Your task to perform on an android device: Add the Stanley 32PC BIT Driver Set to your wishlist using the Ubuy app.
Image 0: 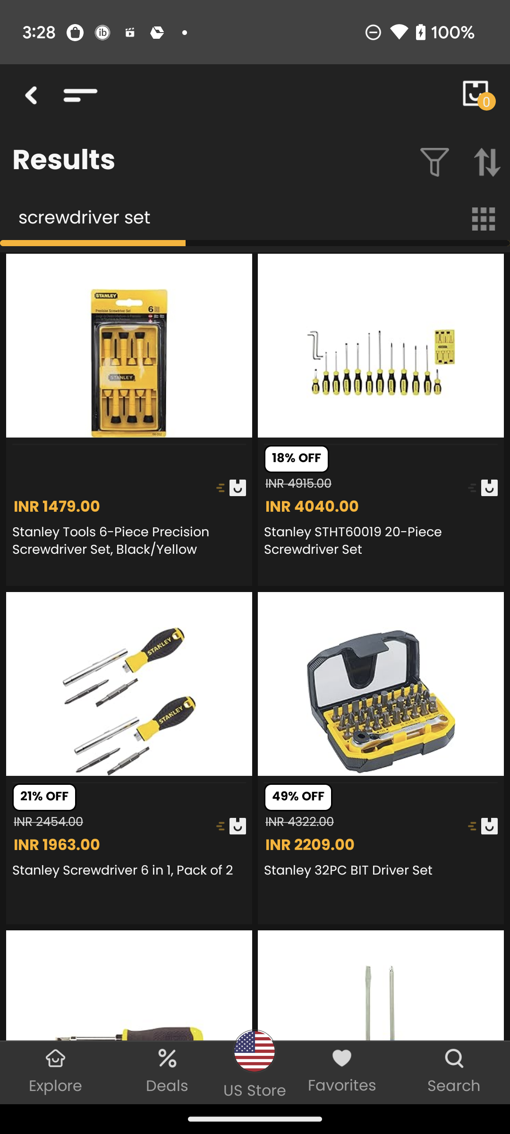
Click on Stanley 32PC BIT Driver Set
Step 0: click (411, 721)
Image 1: 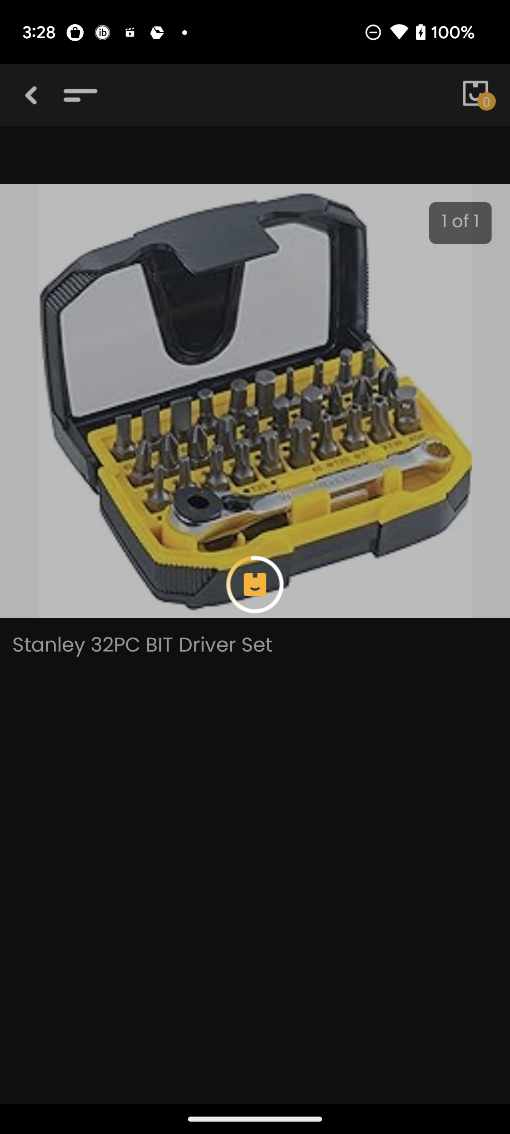
Click on Stanley 32PC BIT Driver Set
Step 1: wait
Image 2: 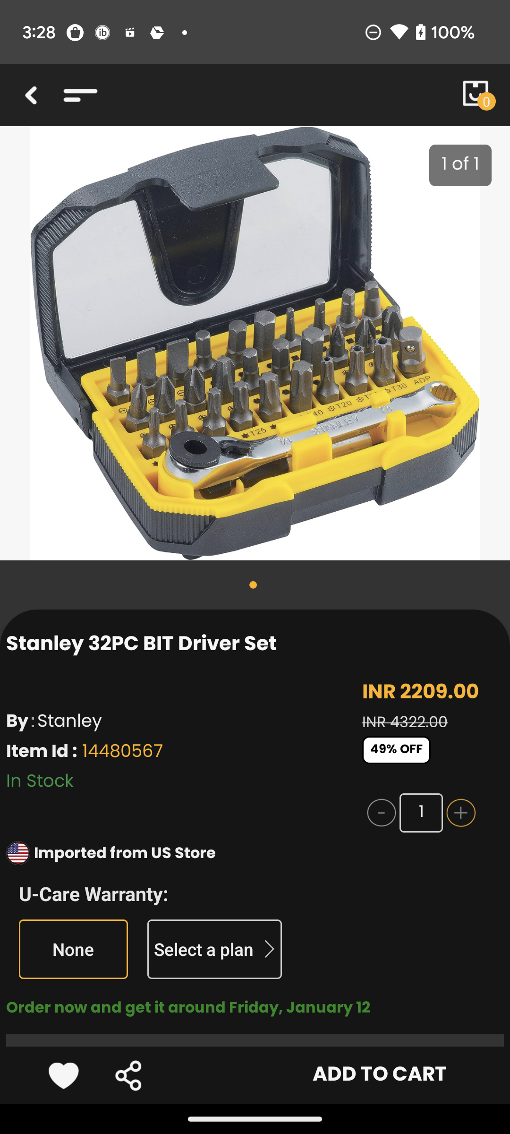
Click on the heart icon at the bottom left corner of the screen
Step 2: click (60, 1078)